Your task to perform on an android device: Browse my favorite music artist, "Tito Puente Songs," on the JioSaavn app.
Image 1: 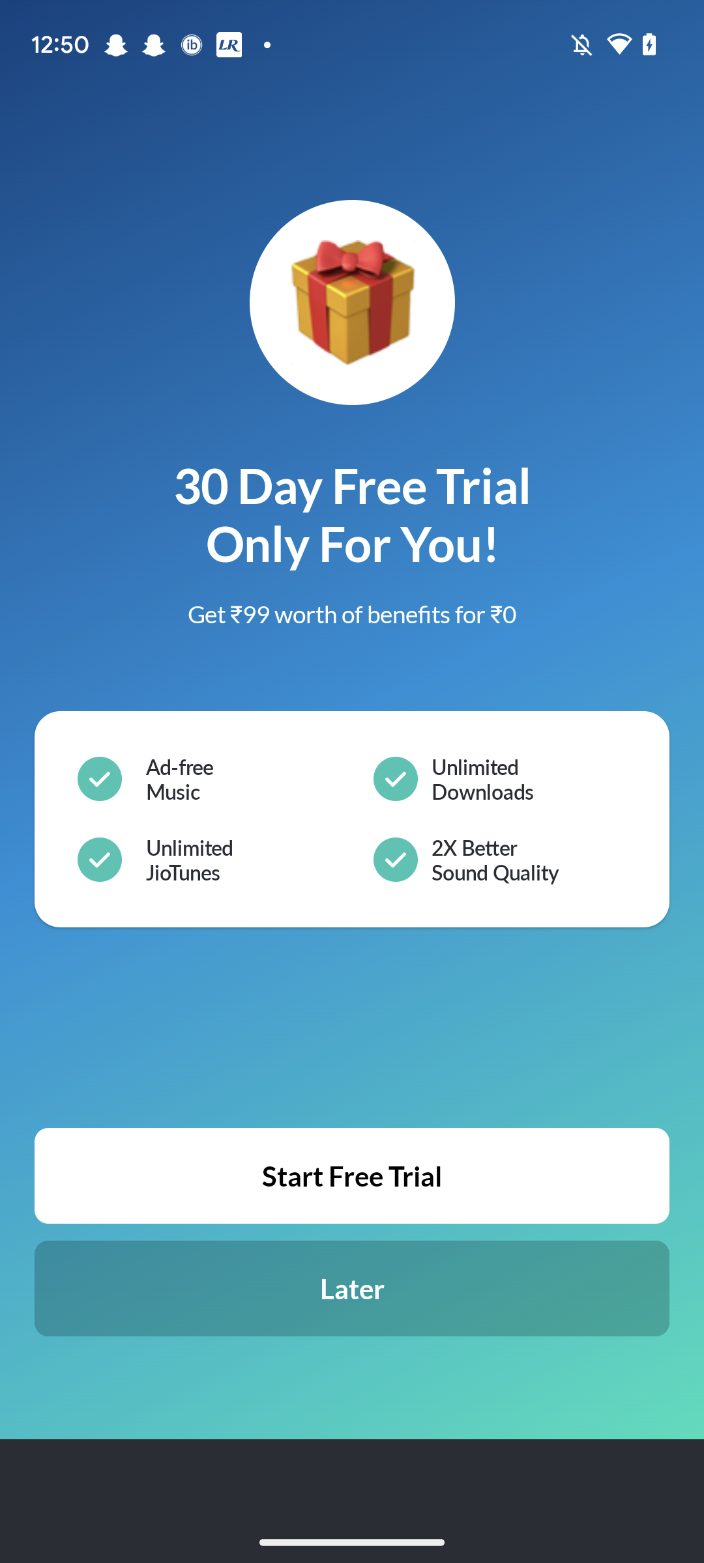
Open the JioSaavn app.
Step 1: wait
Image 2: 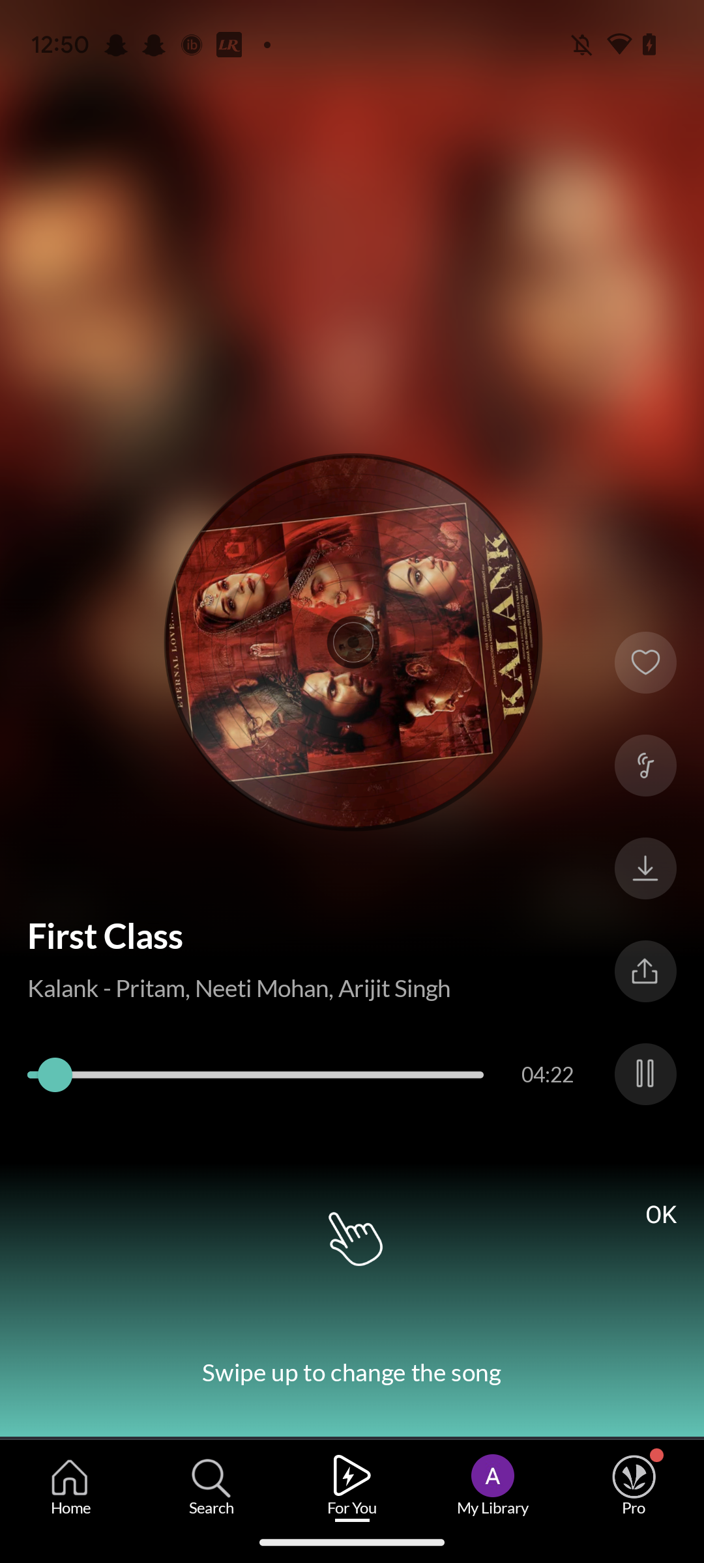
Click on the search icon at the bottom.
Step 2: click (211, 1478)
Image 3: 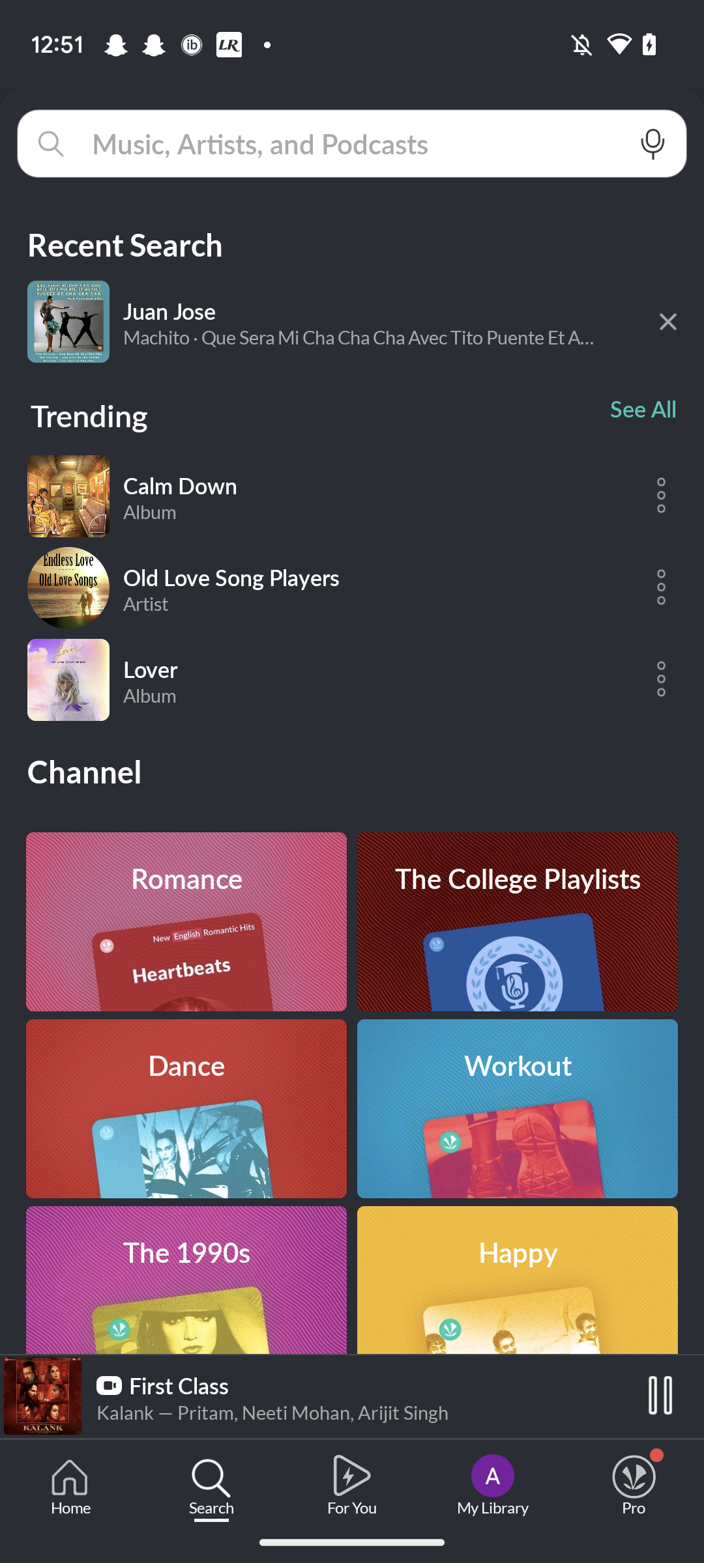
Click on the search box at the top.
Step 3: click (341, 143)
Image 4: 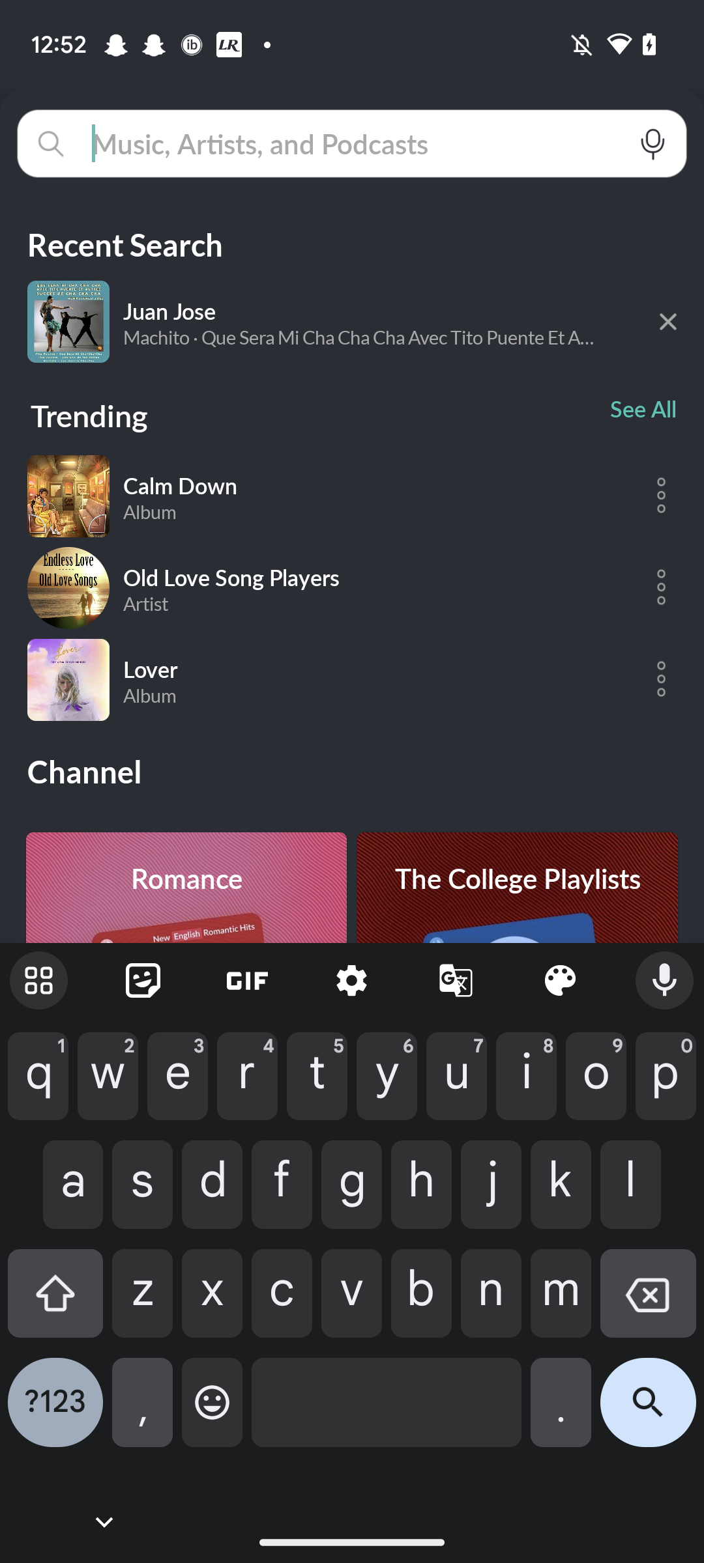
Type "Tito Puente Songs" in the search box.
Step 4: type "Tito Puente Songs"
Image 5: 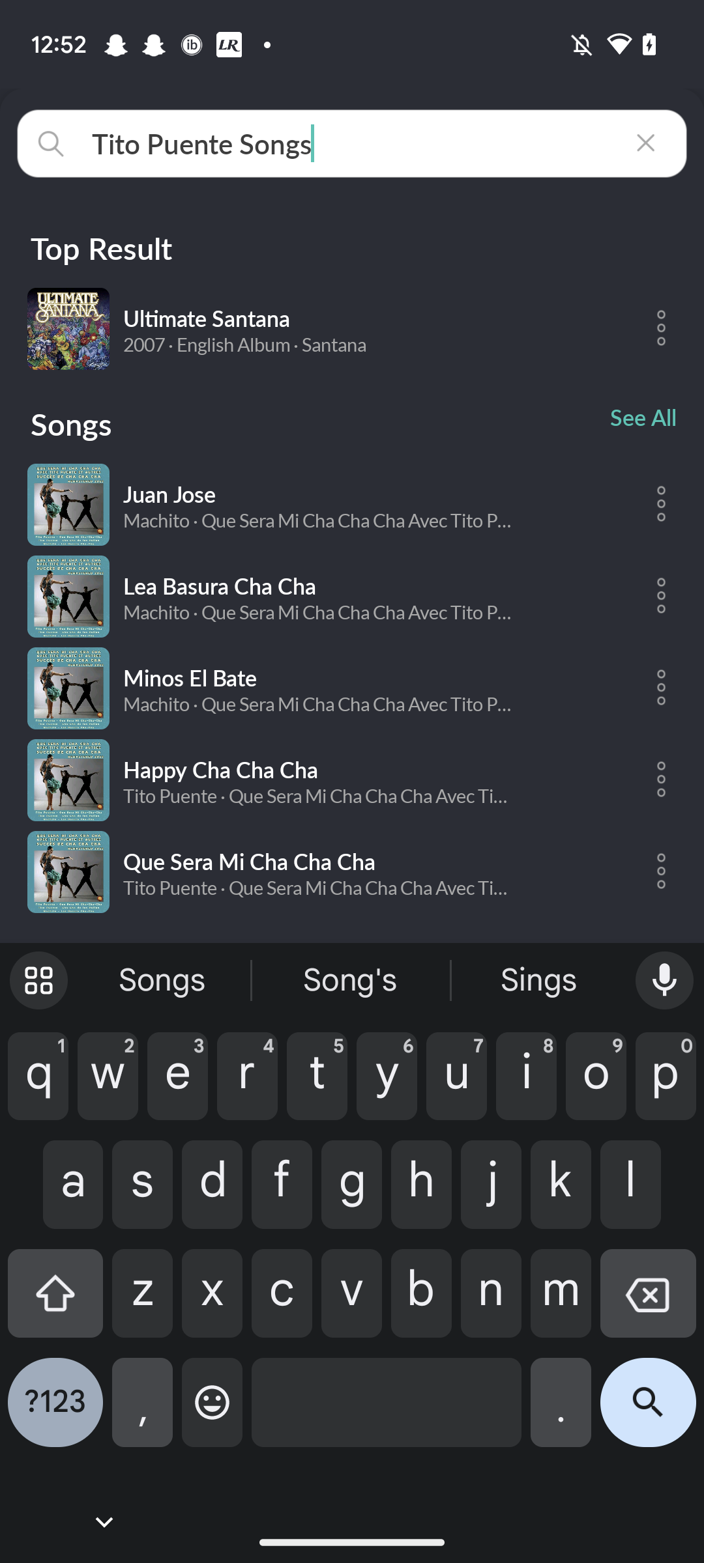
Click on the search icon at the bottom right corner of the keyboard.
Step 5: click (661, 1396)